Your task to perform on an android device: I want to look through brand-new, size L t-shirts for wearing to my office using the ASOS app.
Image 1: 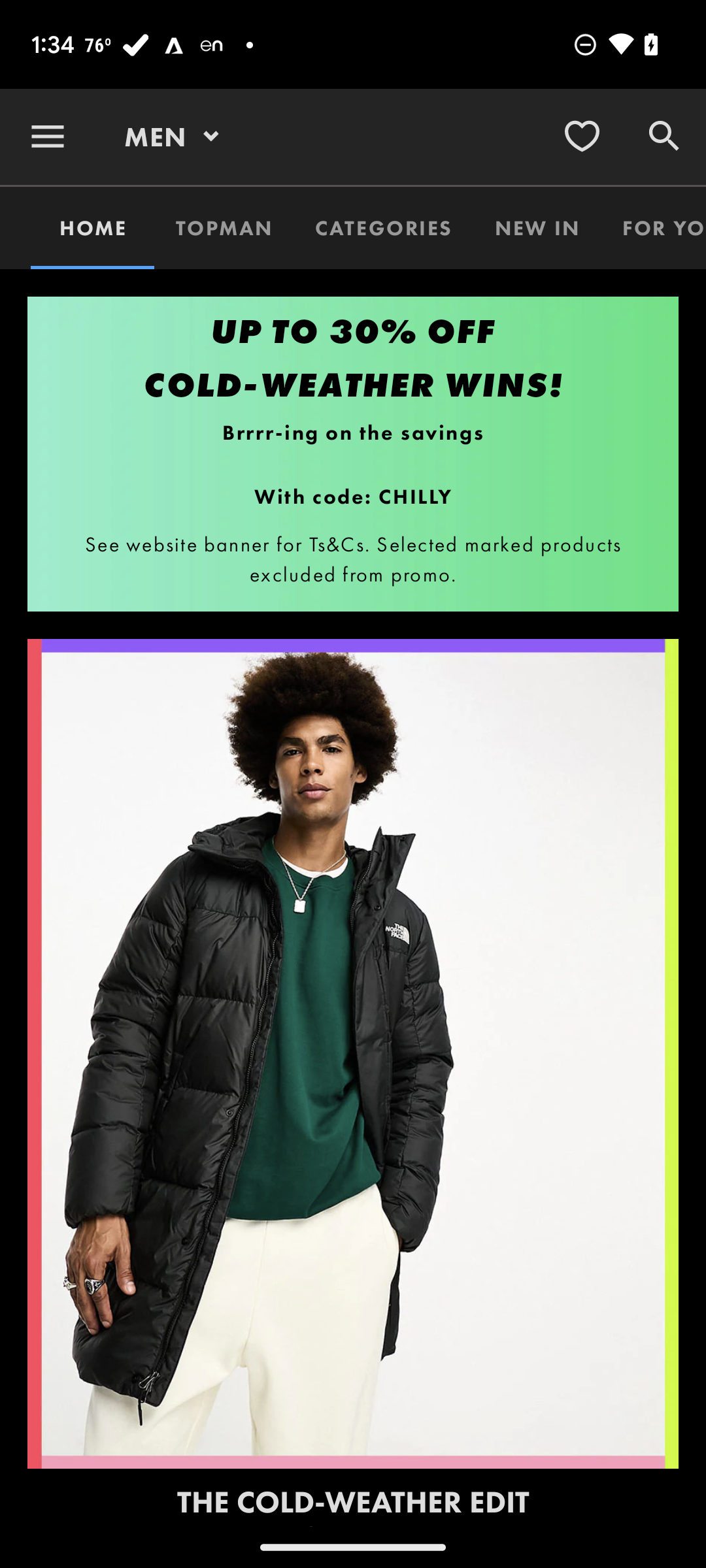
Click on the search icon
Step 1: click (664, 137)
Image 2: 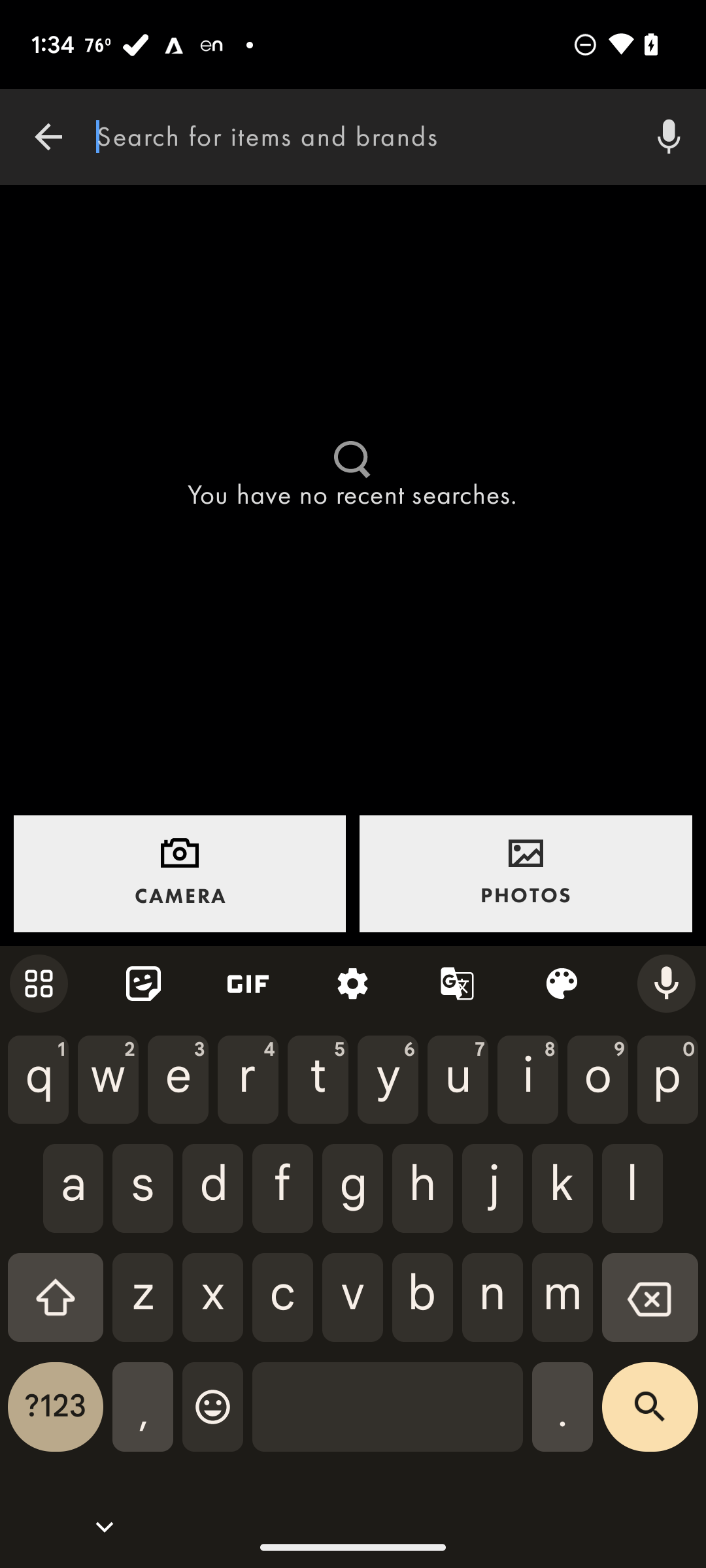
Type T-shirts
Step 2: type "T-shirts"
Image 3: 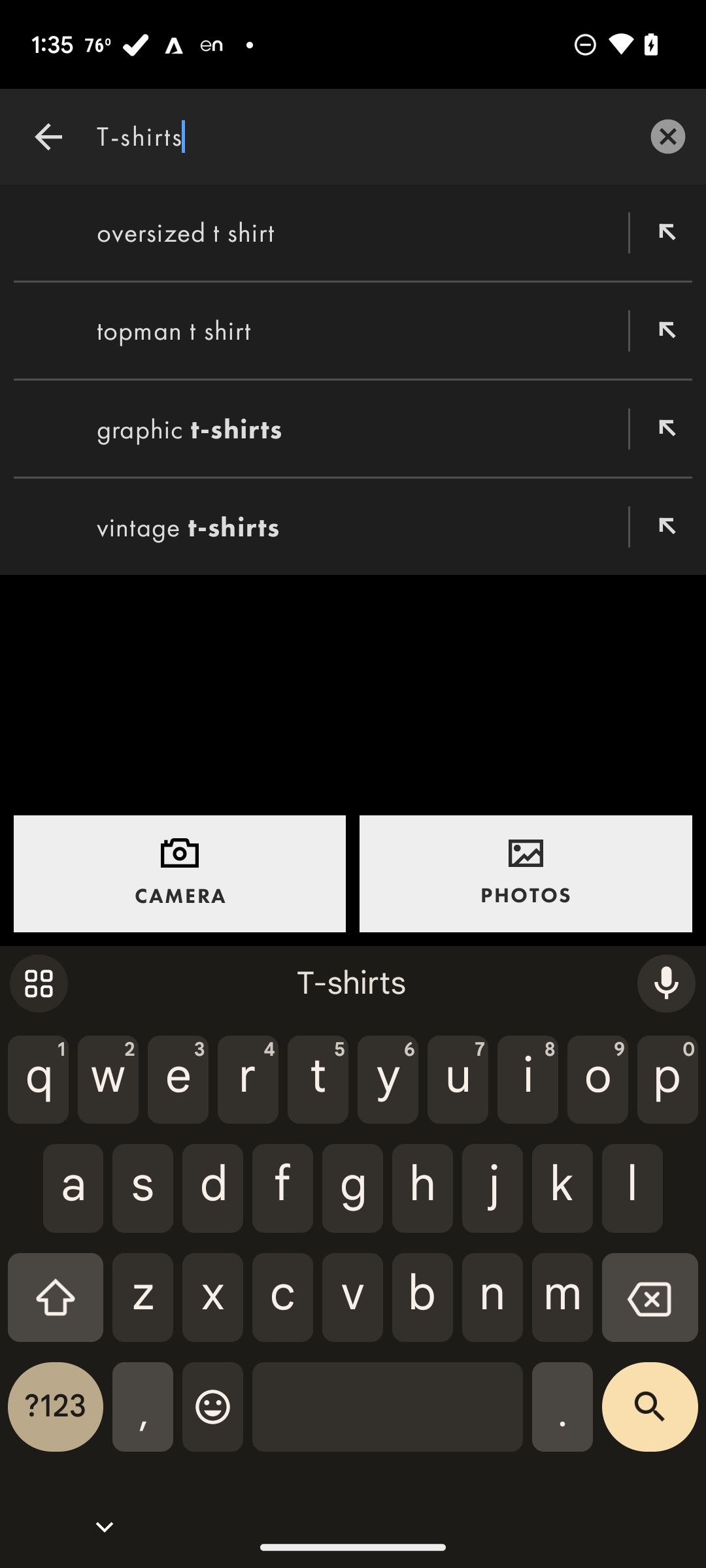
Click on search icon
Step 3: click (650, 1417)
Image 4: 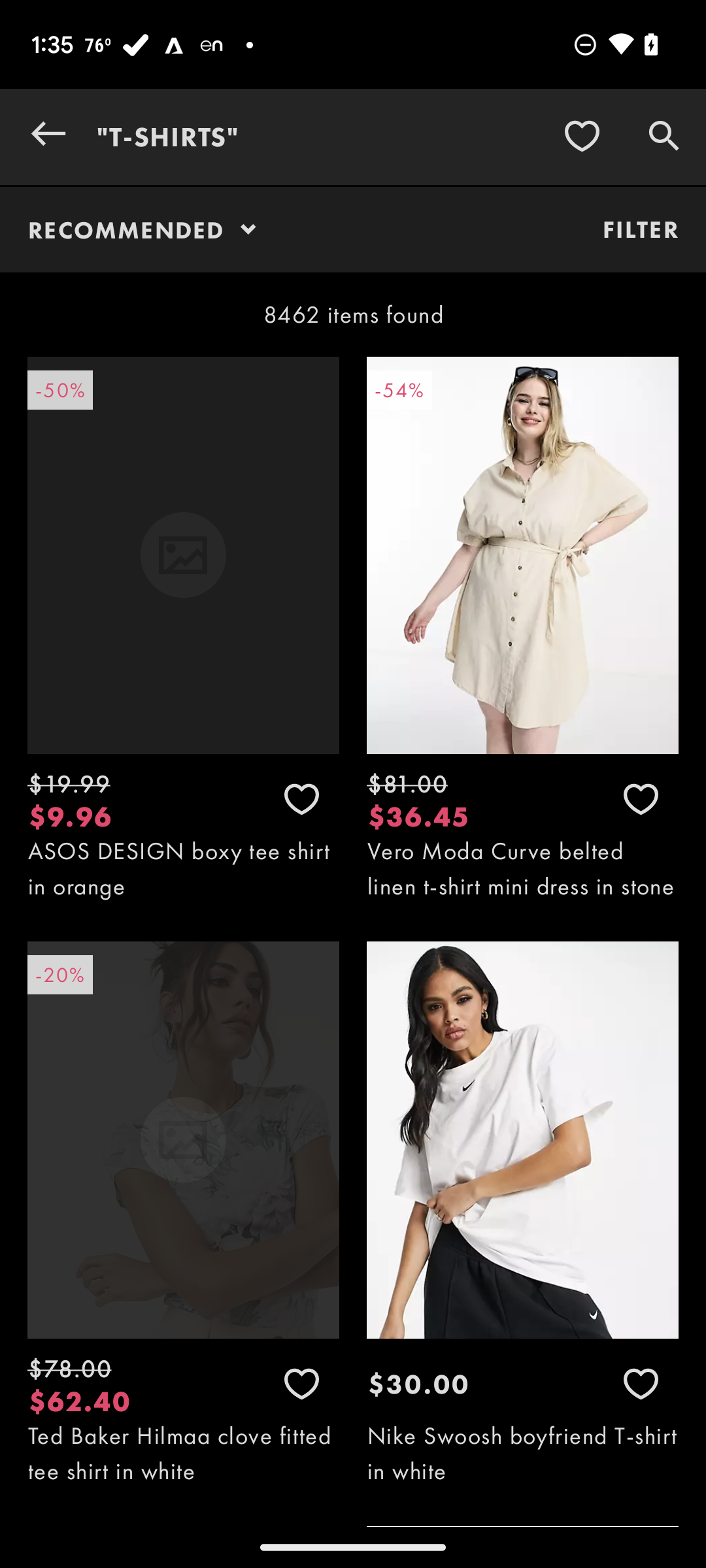
Click on filter
Step 4: click (640, 229)
Image 5: 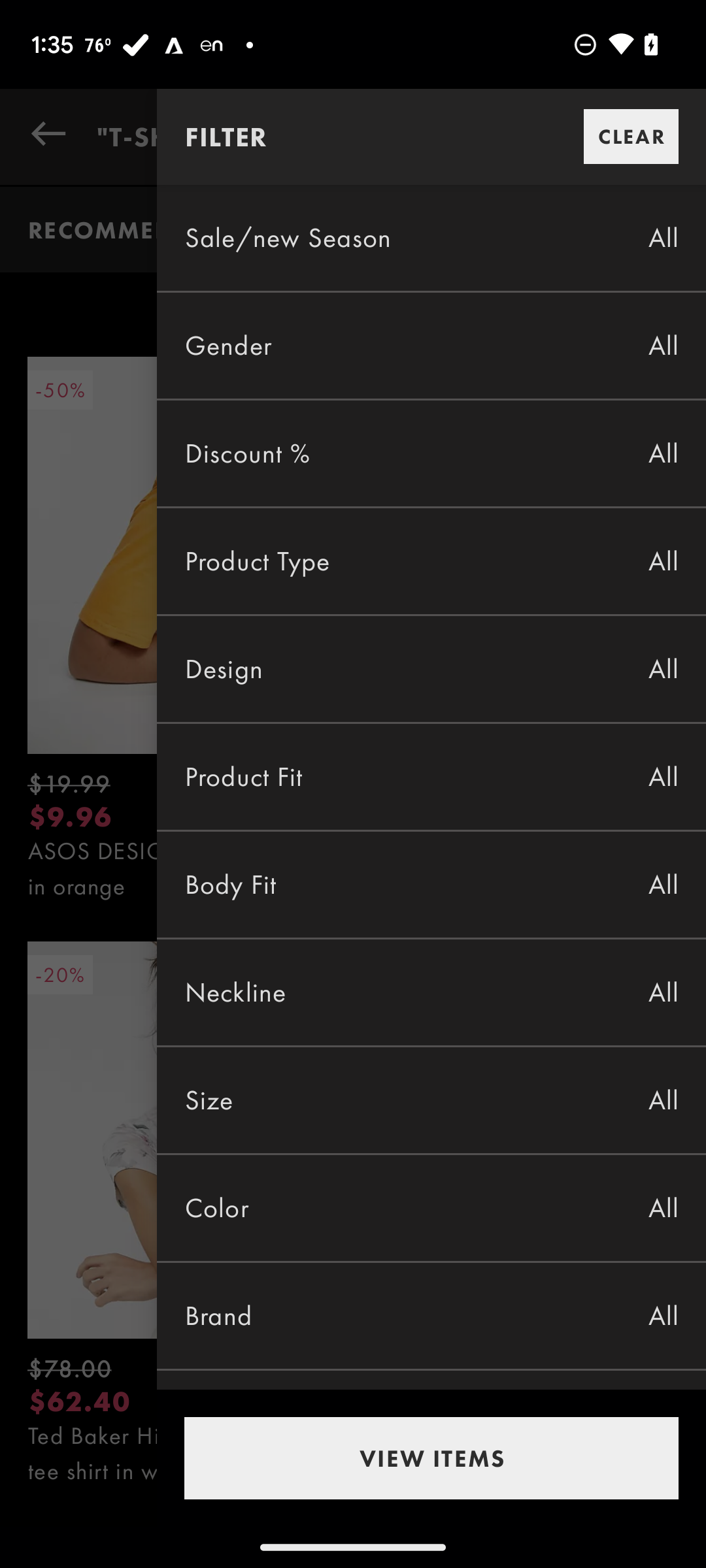
Click on gender
Step 5: click (353, 328)
Image 6: 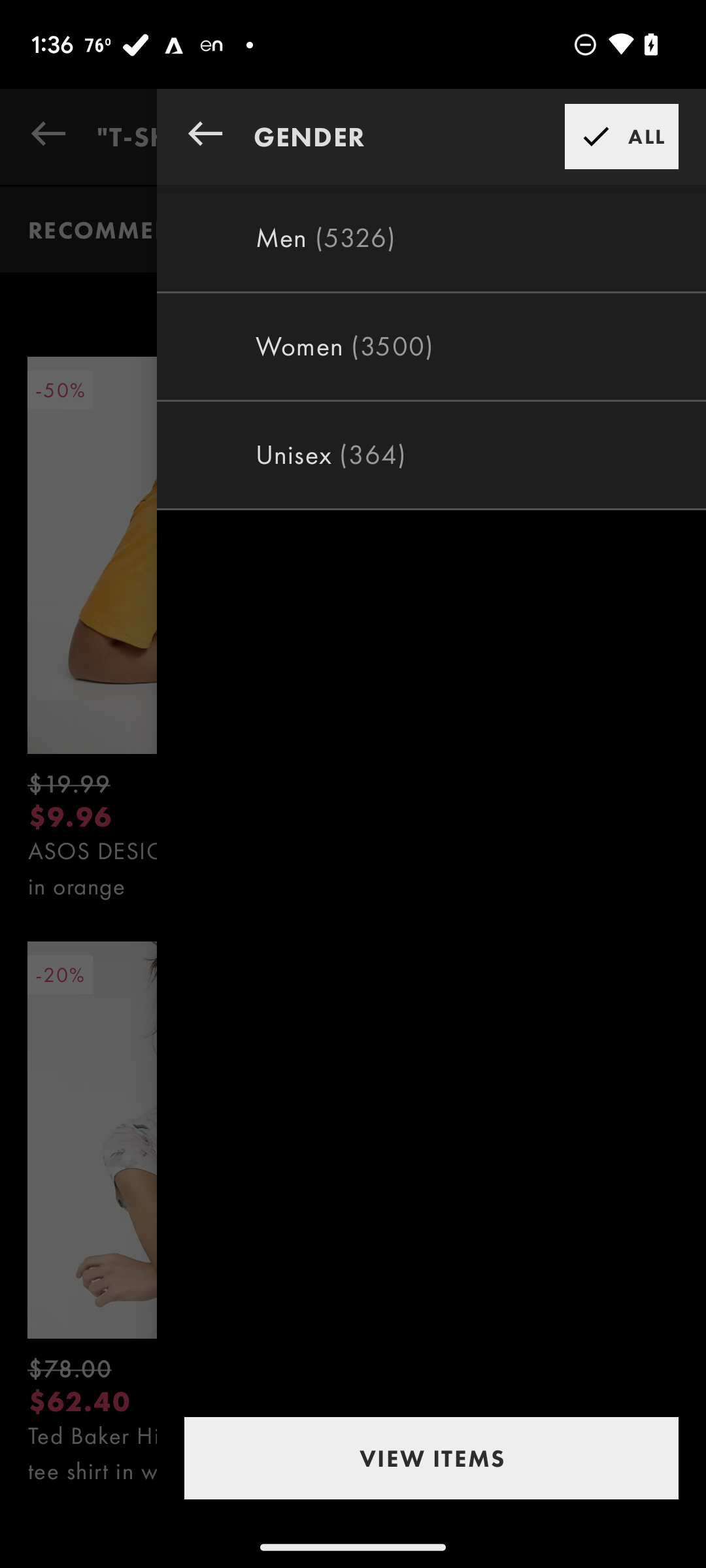
Select men
Step 6: click (325, 238)
Image 8: 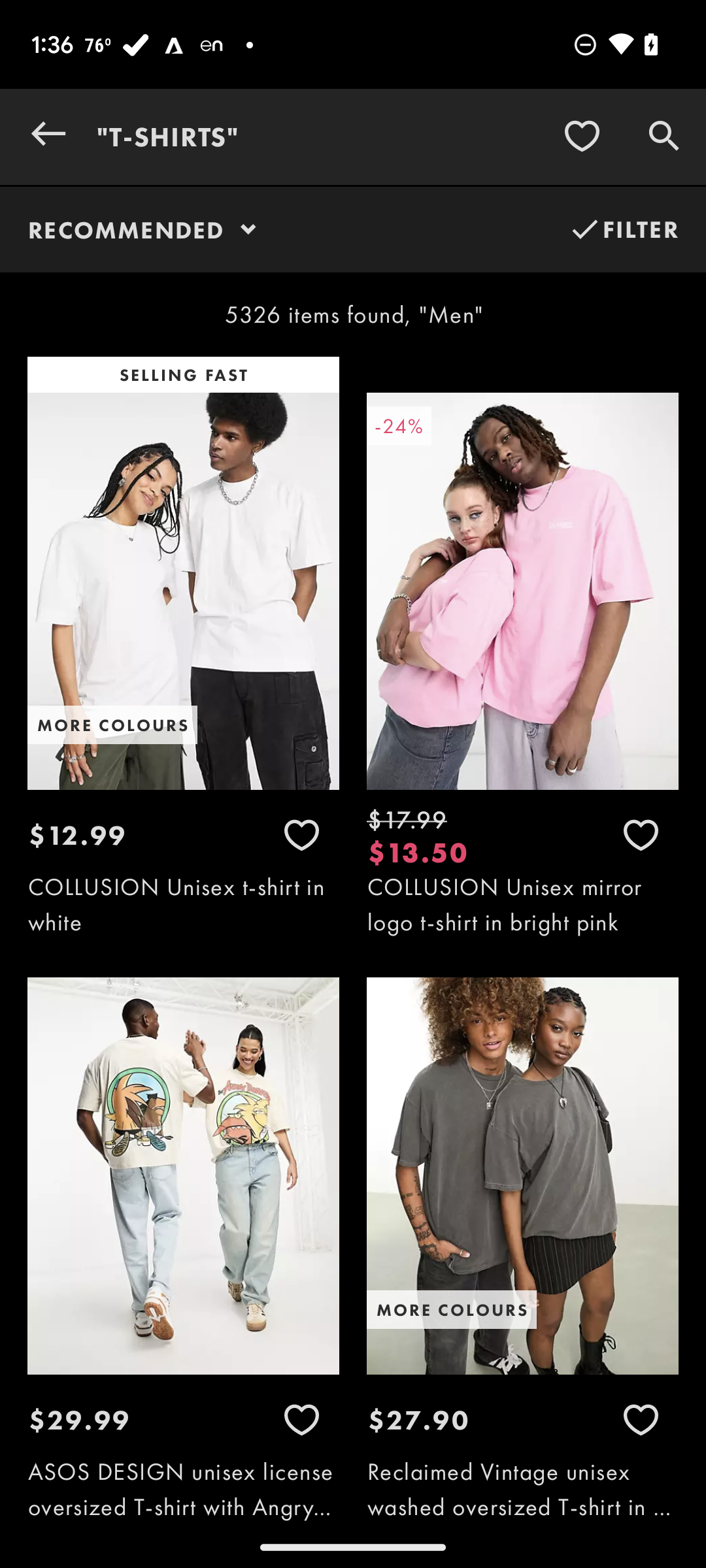
Select filter and size L
Step 8: click (623, 229)
Image 9: 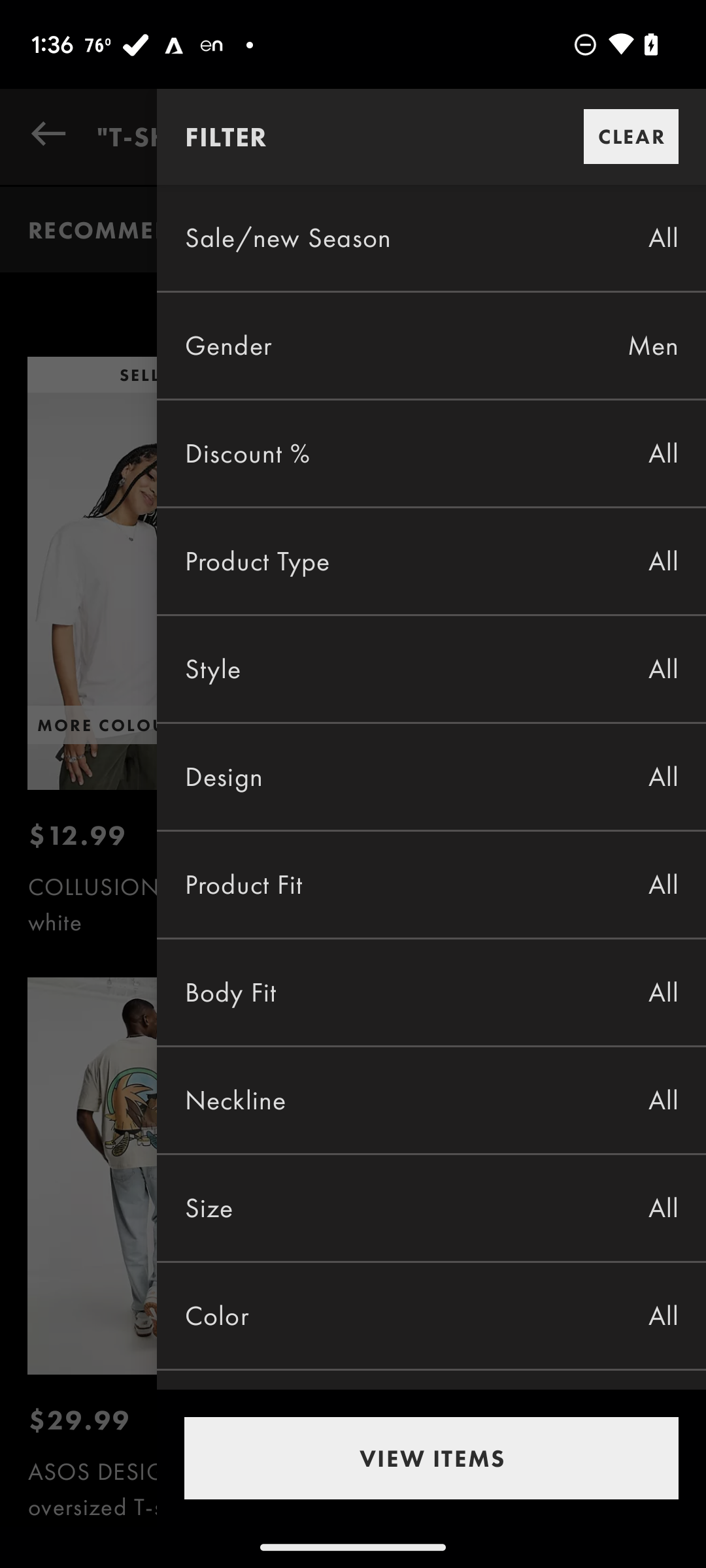
Select filter and size L
Step 9: click (183, 1249)
Image 10: 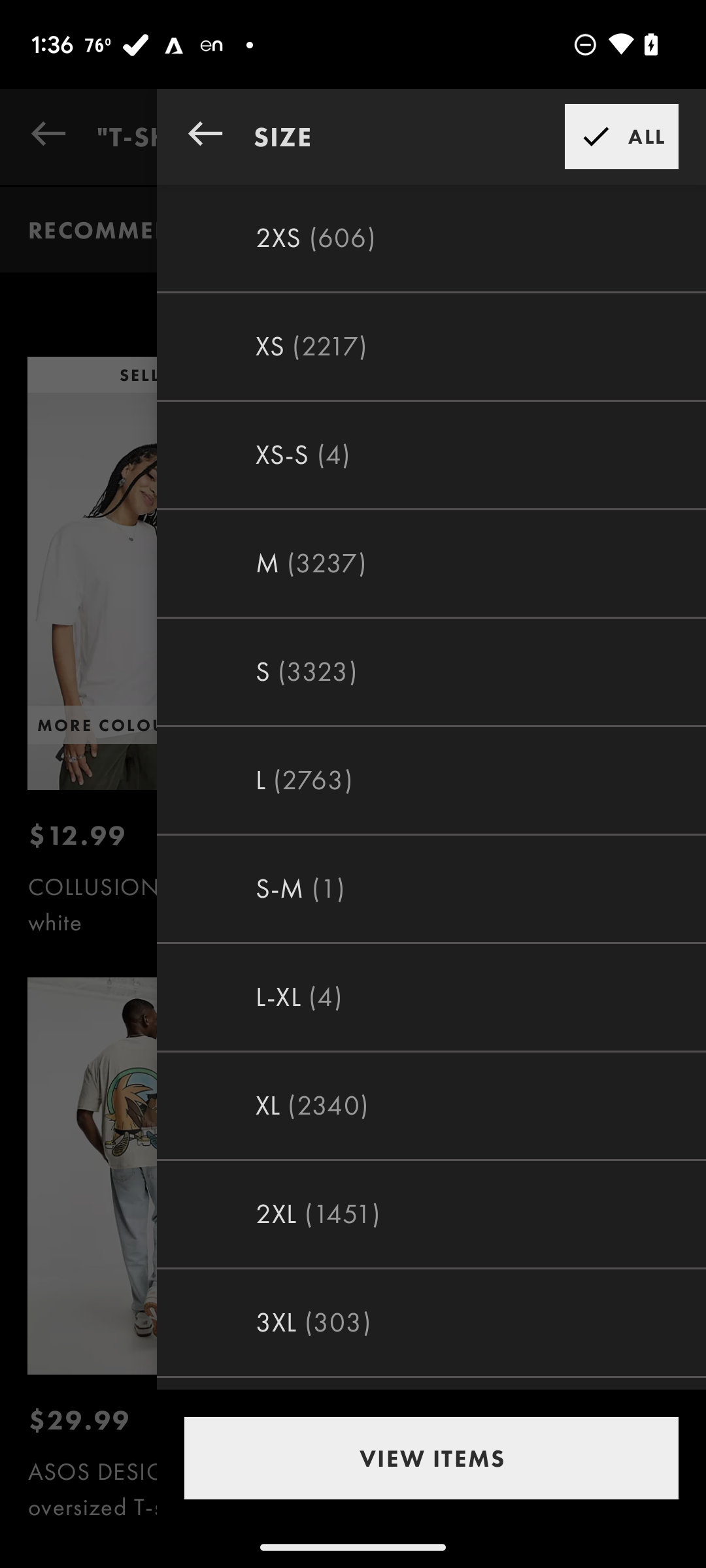
Select filter and size L
Step 10: click (303, 780)
Image 11: 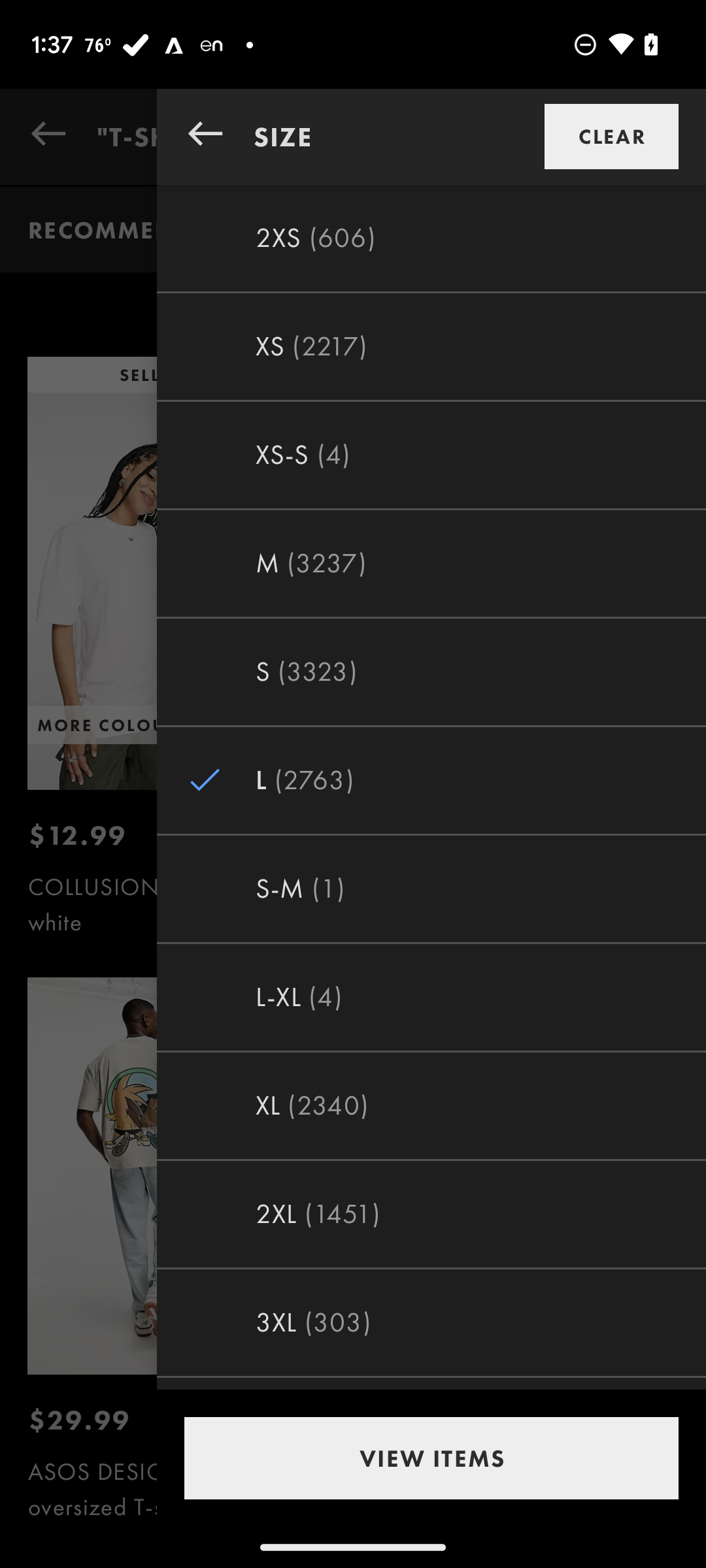
Click on view
Step 11: click (484, 1420)